Your task to perform on an android device: Open the Foursquare app & find the attraction place Lotus Temple
Image 0: 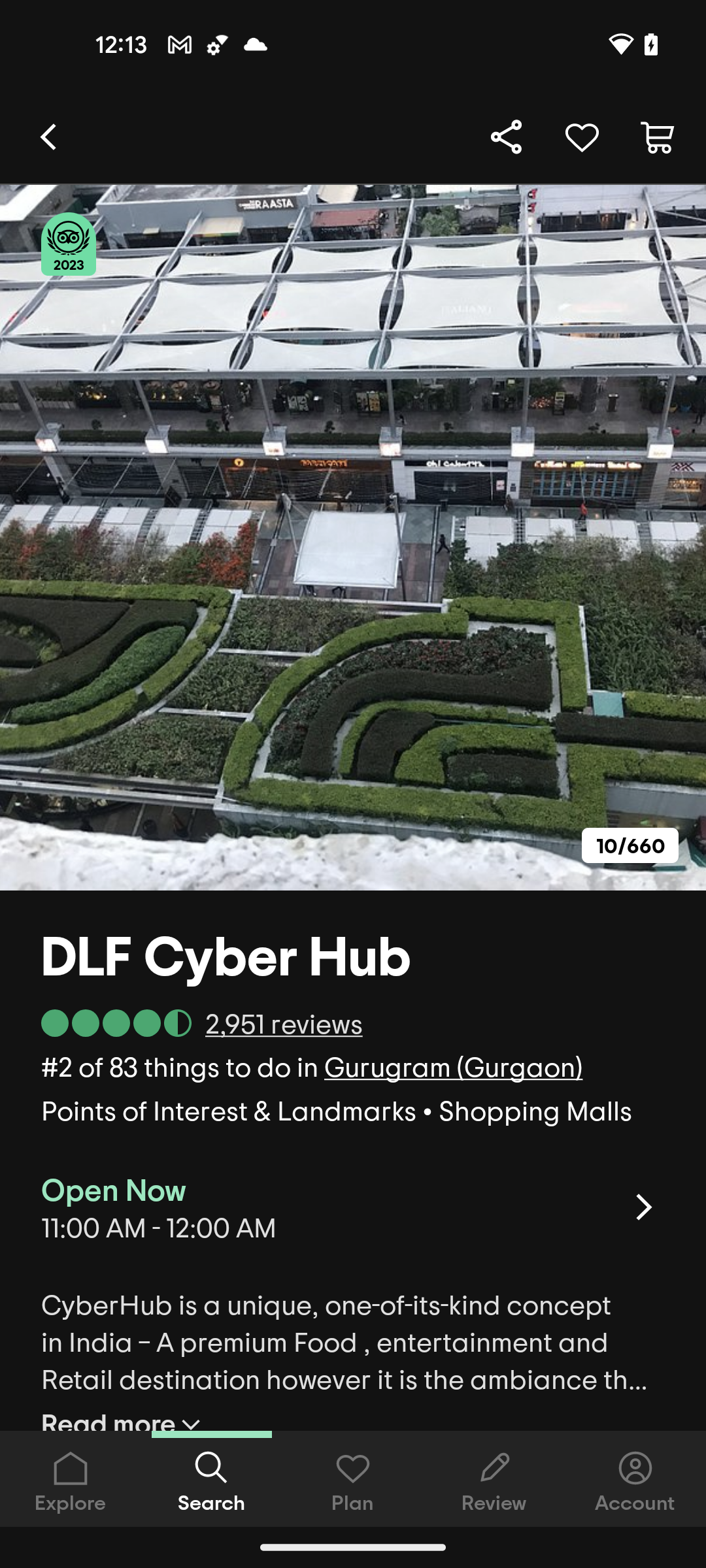
open the Foursquare app
Step 0: open app "Foursquare"
Image 1: 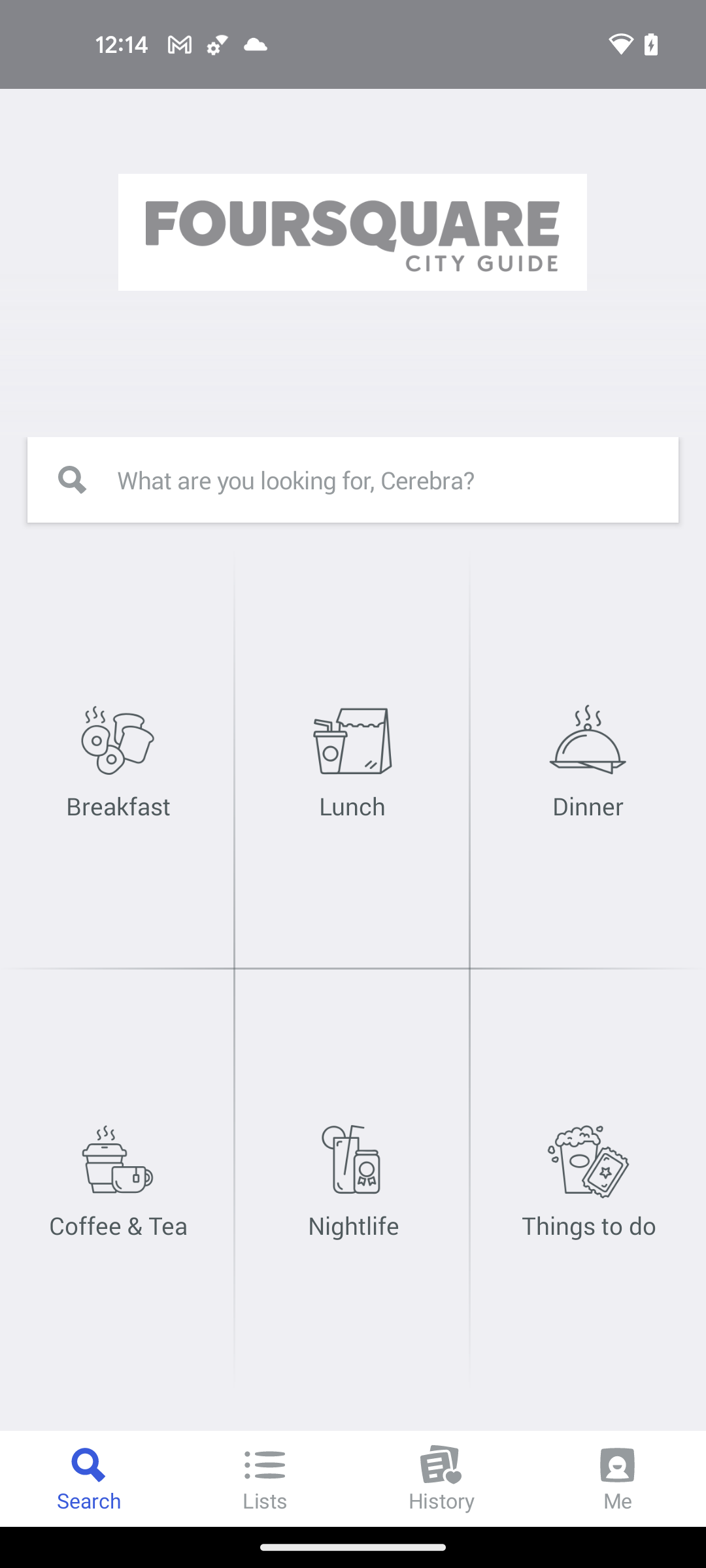
click on the search bar at the top of the screen
Step 1: click (408, 495)
Image 3: 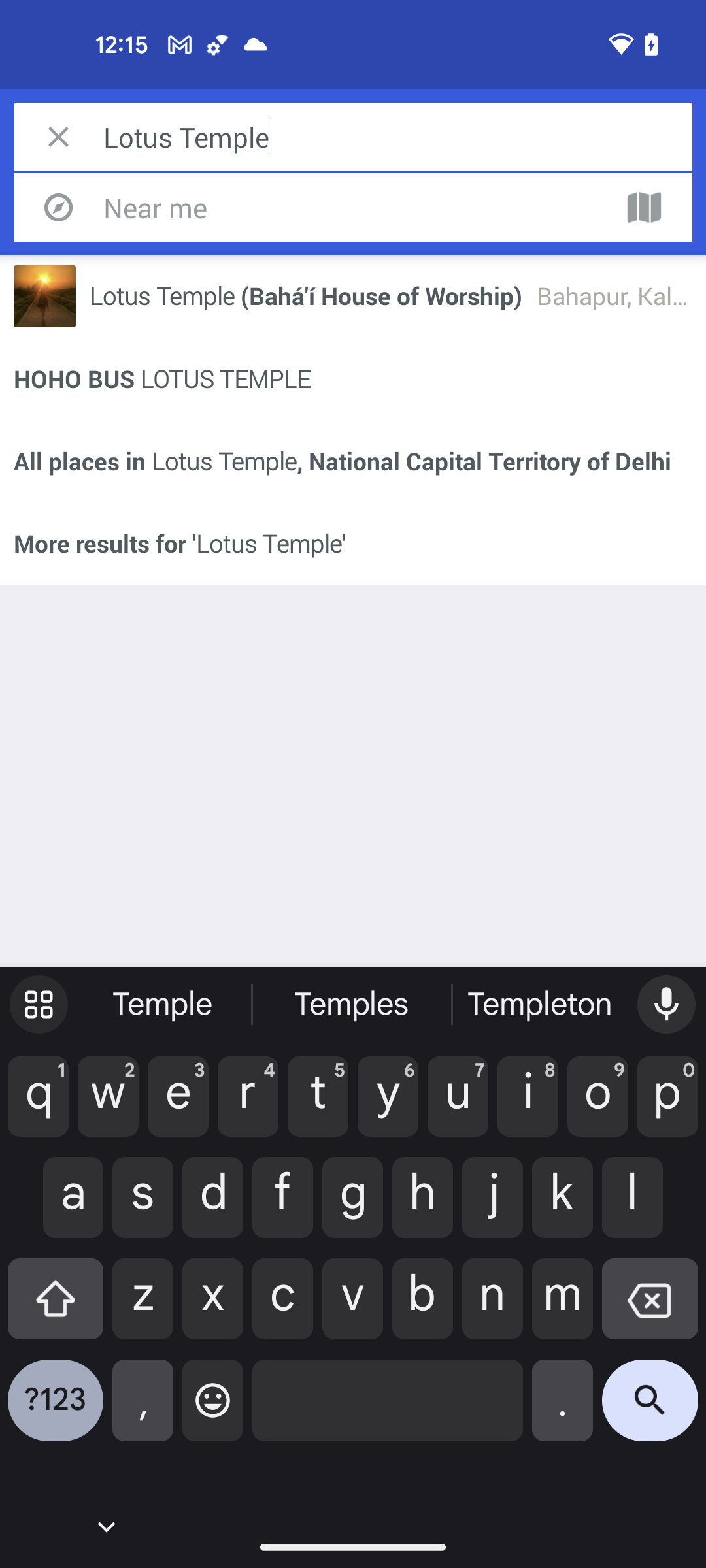
select the first suggested place
Step 3: click (306, 295)
Image 4: 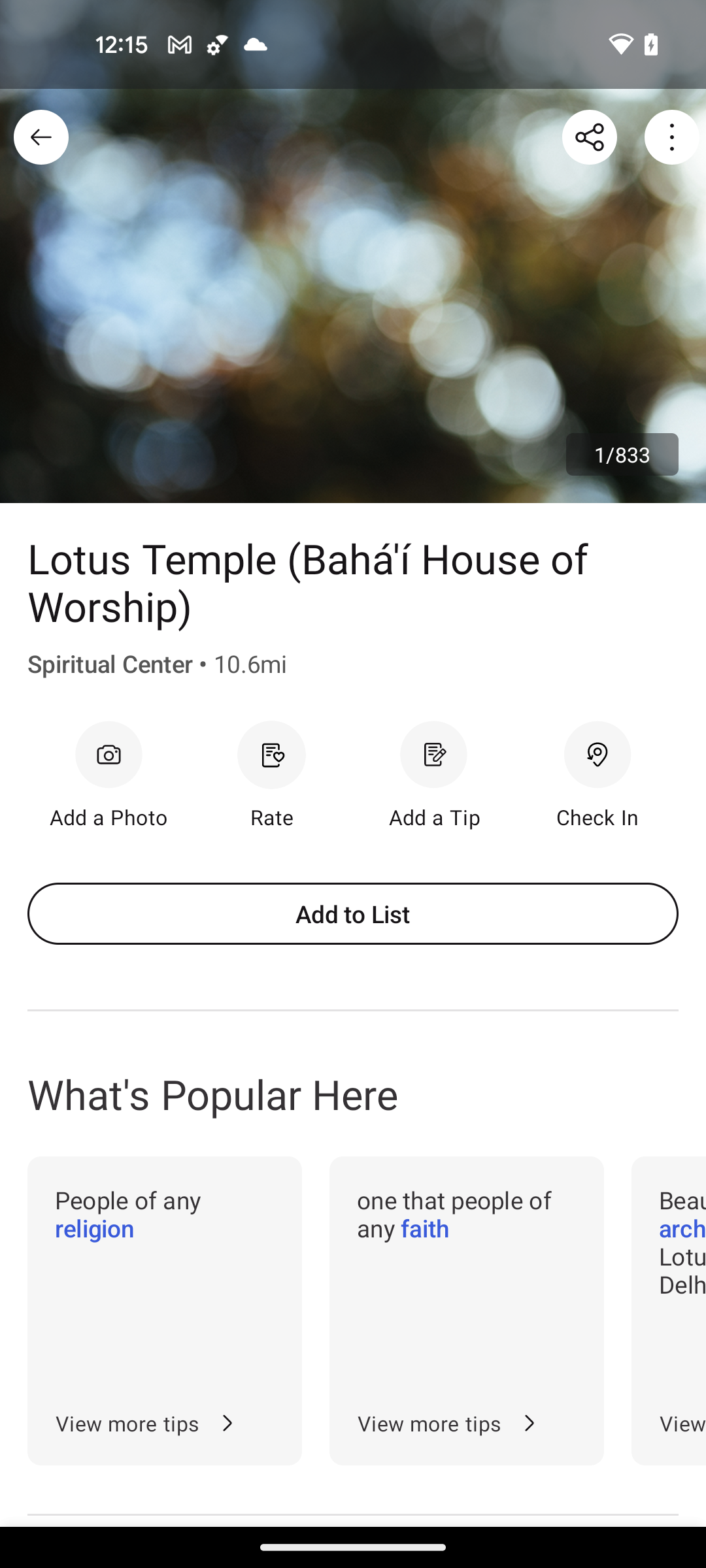
select the first suggested place
Step 4: wait